Your task to perform on an android device: I fit into a size 10, so I want adidas shoes in that size. Use the eBay app and set the size filter to 10 to find shoes.
Image 0: 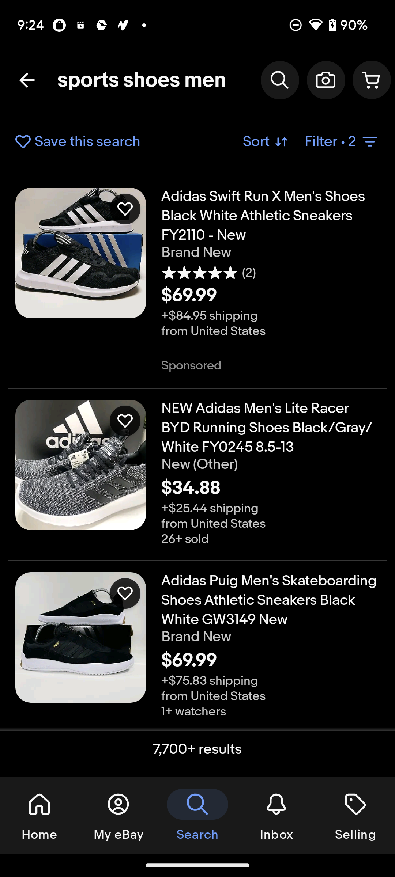
Click on the Filter option
Step 0: click (342, 142)
Image 1: 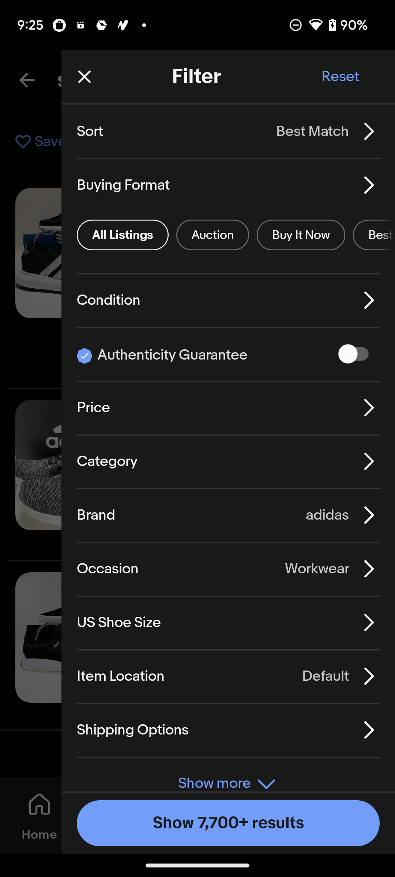
go to the US Shoe Size section
Step 1: click (118, 622)
Image 2: 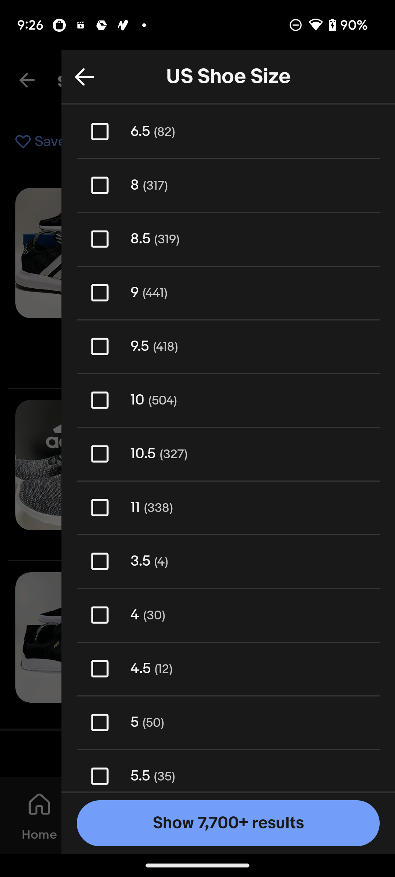
Select size 10
Step 2: click (123, 423)
Image 3: 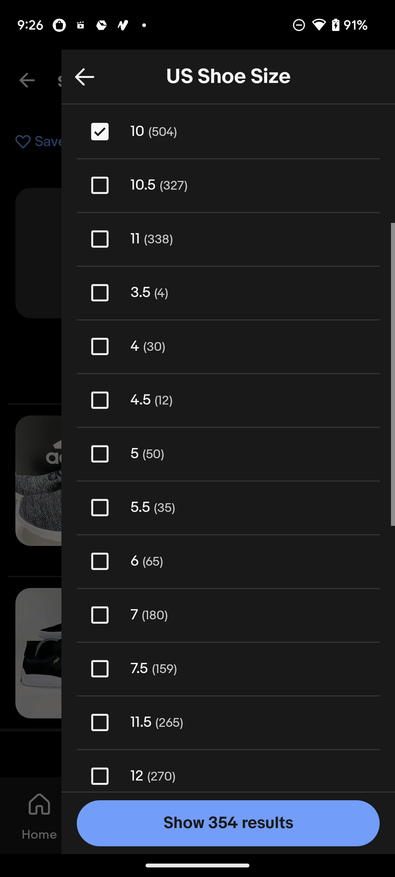
Click on Show 354 results at the bottom of the screen
Step 3: click (196, 825)